Your task to perform on an android device: I want to add images to the slides.
Image 0: 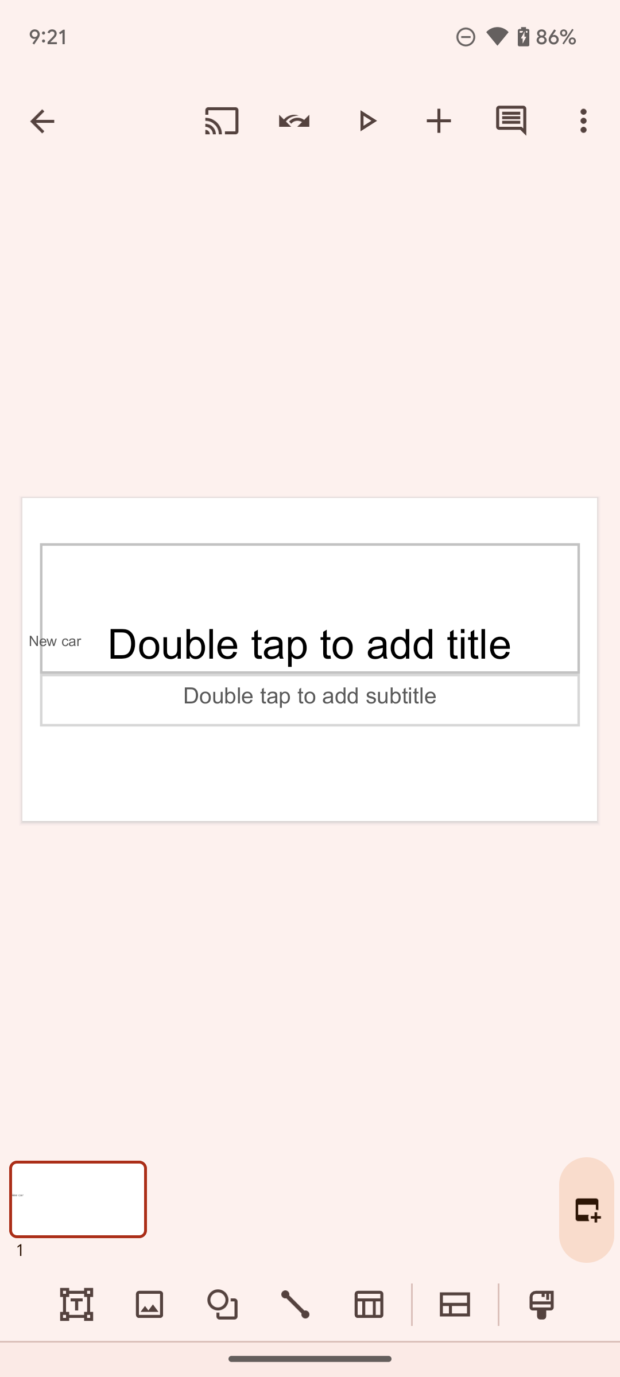
Click on the Image icon on the bottom of the screen.
Step 0: click (150, 1304)
Image 1: 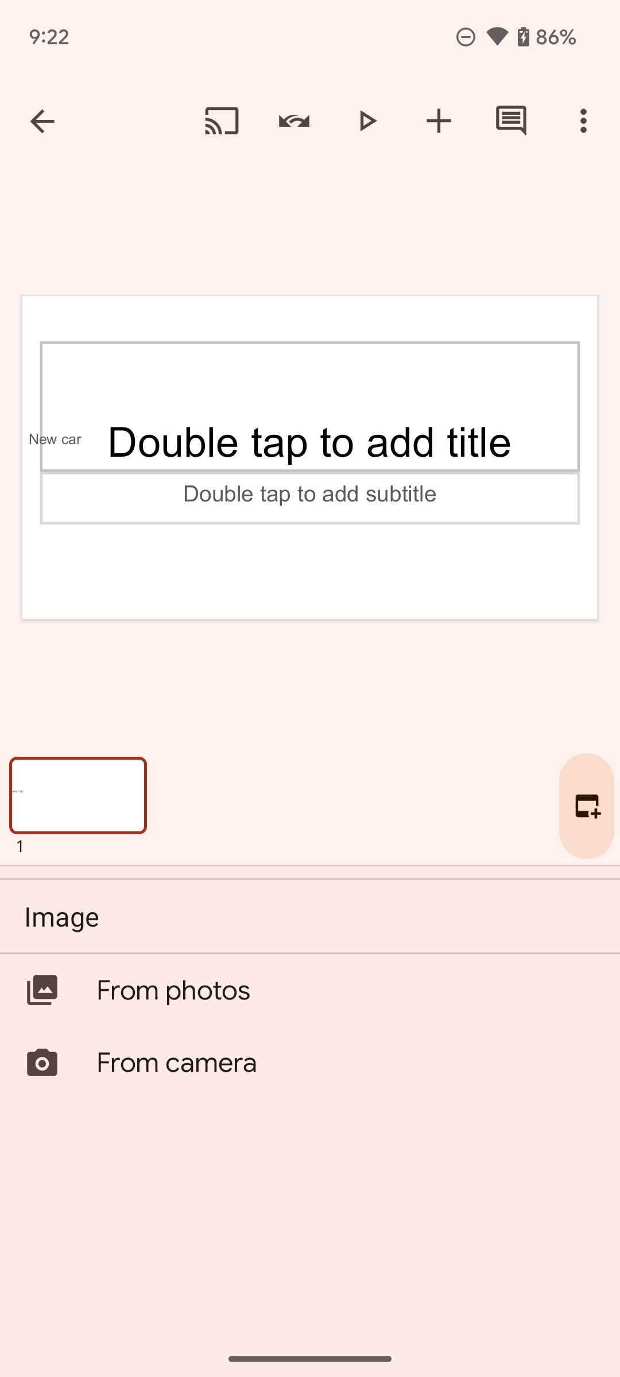
Click on the From photos option on the screen.
Step 1: click (346, 990)
Image 2: 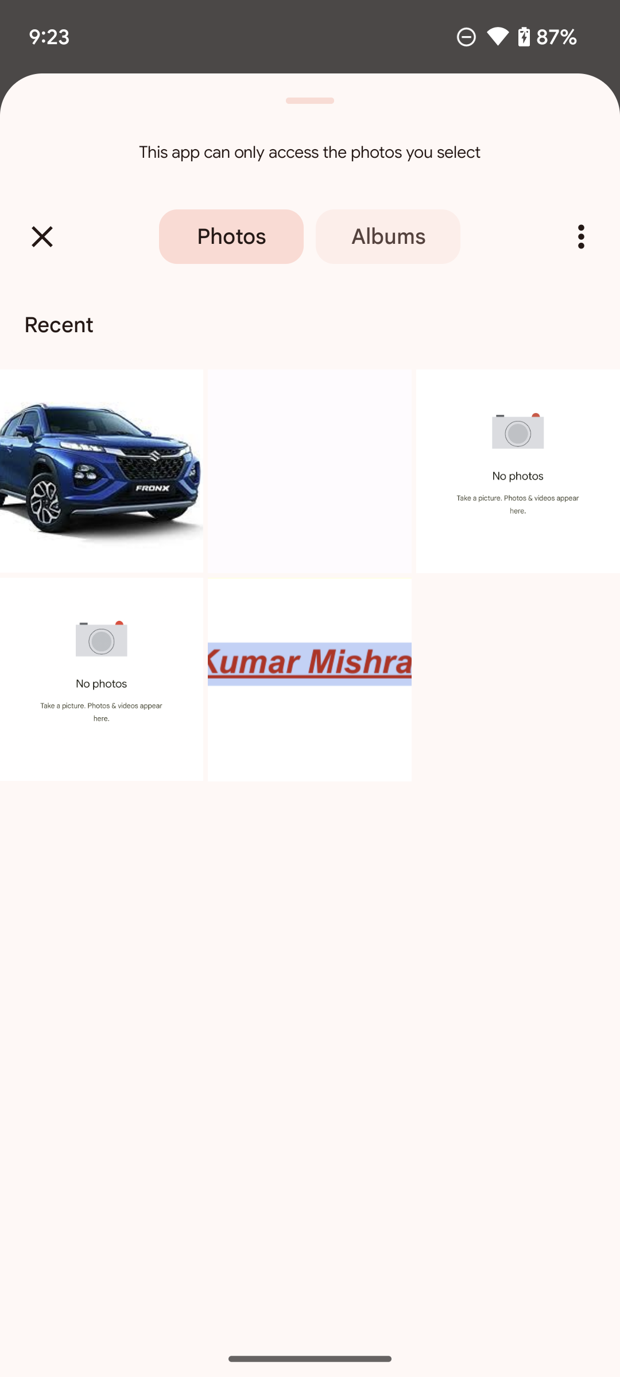
Click on the last photo on the screen.
Step 2: click (101, 471)
Image 3: 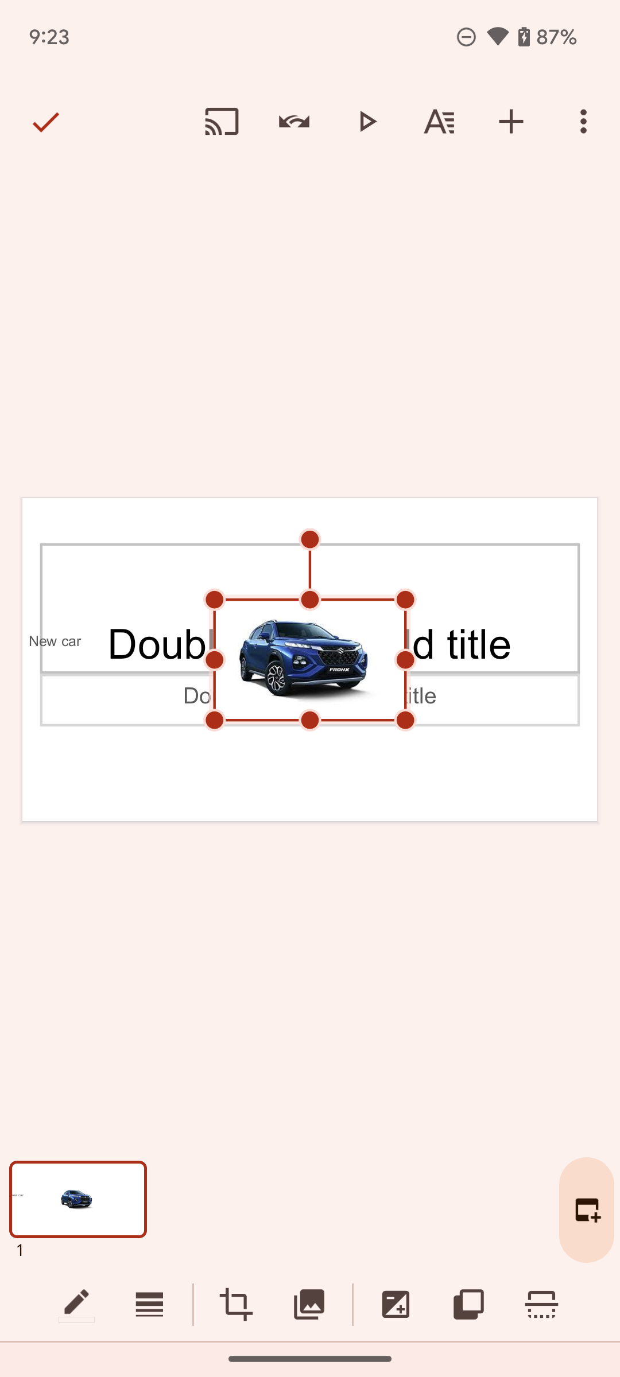
Click on the tick option on the screen.
Step 3: click (42, 122)